Your task to perform on an android device: View the more like this products of Drill machines for the comparison on the Snapdeal app.
Image 0: 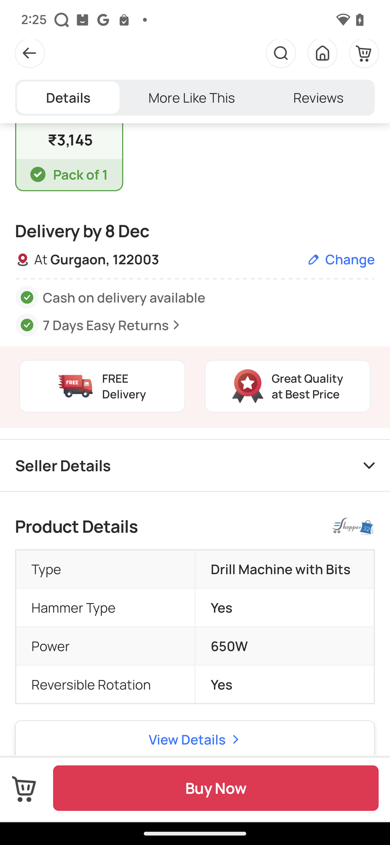
Click on the more like button at the top mid of the screen
Step 0: click (192, 97)